Your task to perform on an android device: My son told me to read the reviews of the product before purchasing it, so read the reviews of the 1 pc Wall-Mounted Folding Table, Folding Computer Table in the Temu app.
Image 0: 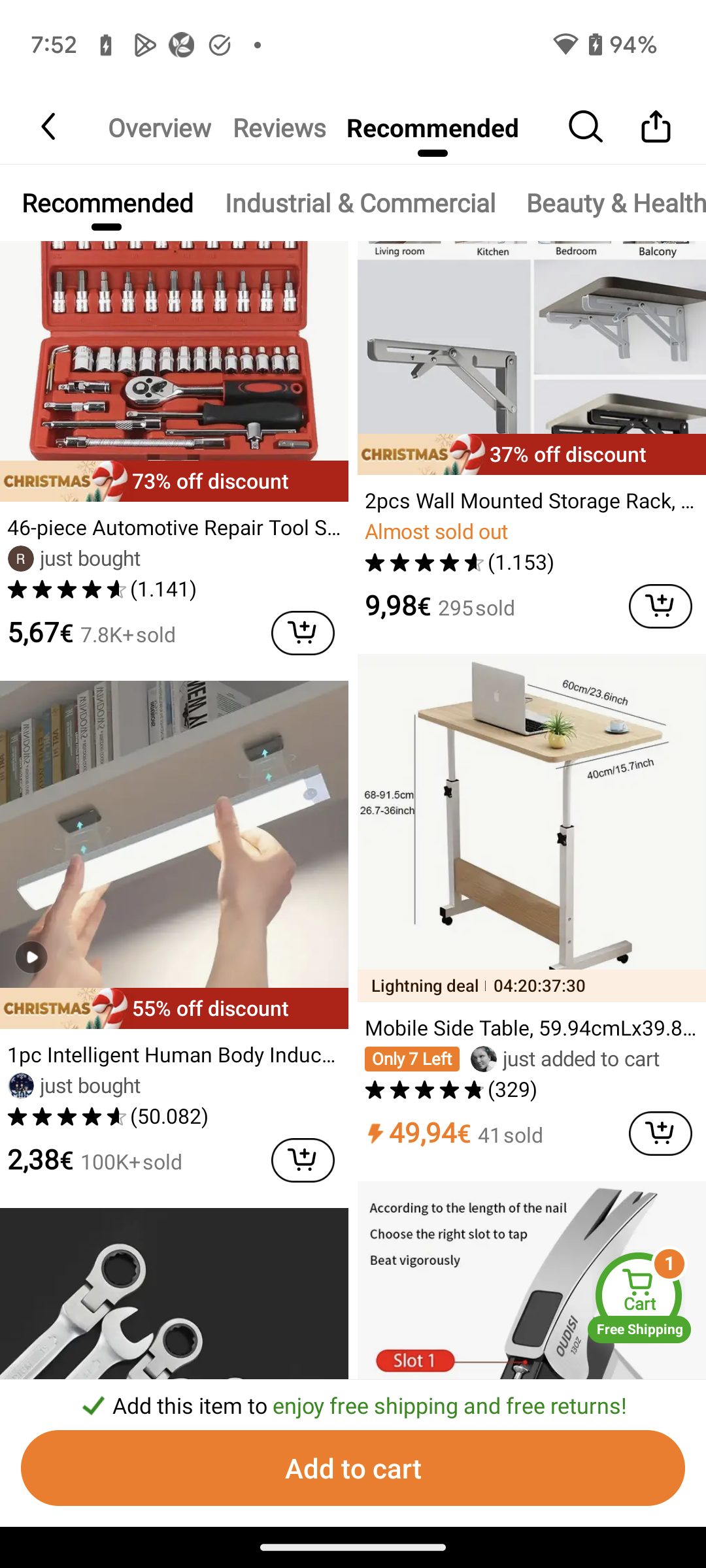
Click on the Reviews tab at the top of the screen to view the reviews of this table.
Step 0: click (278, 127)
Image 1: 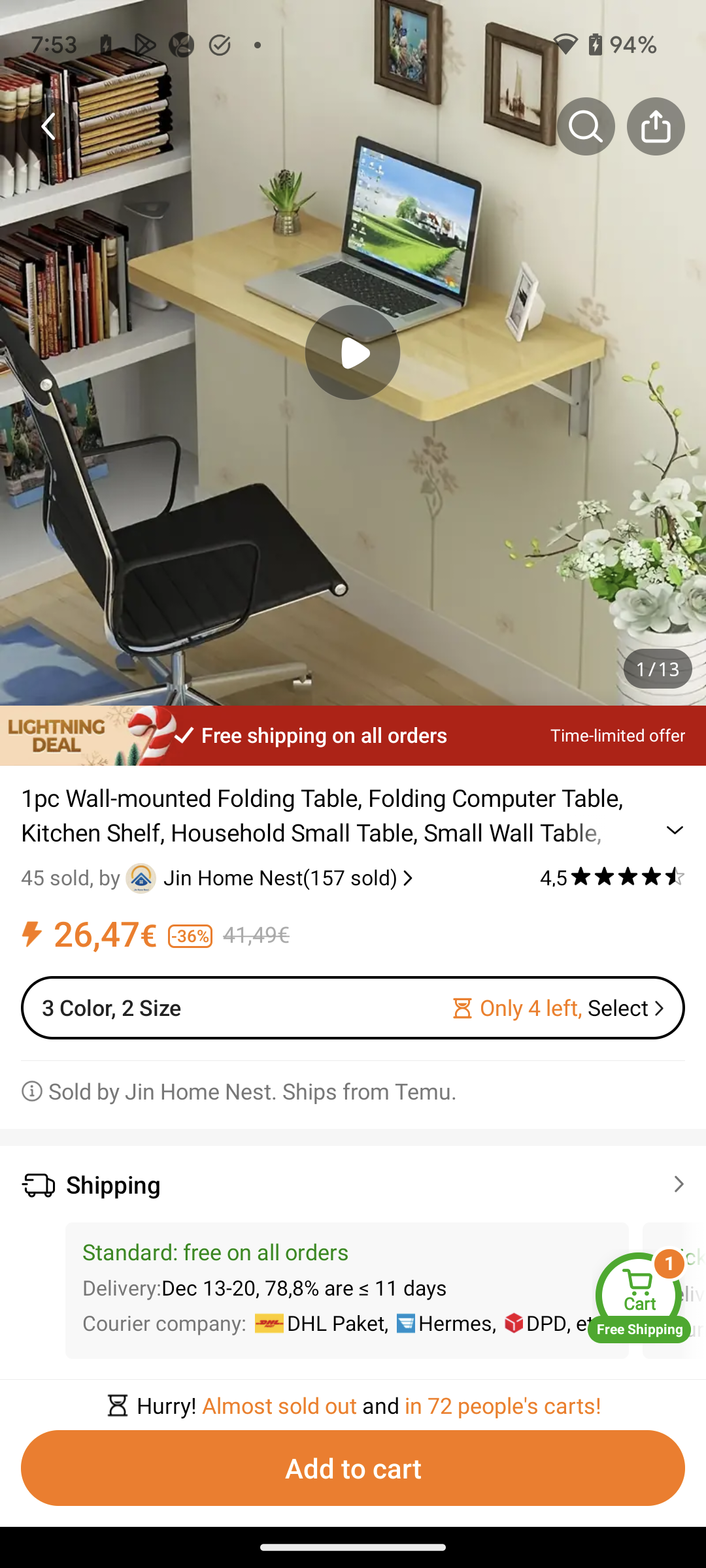
Scroll down to view the reviews of this table.
Step 1: scroll down
Image 2: 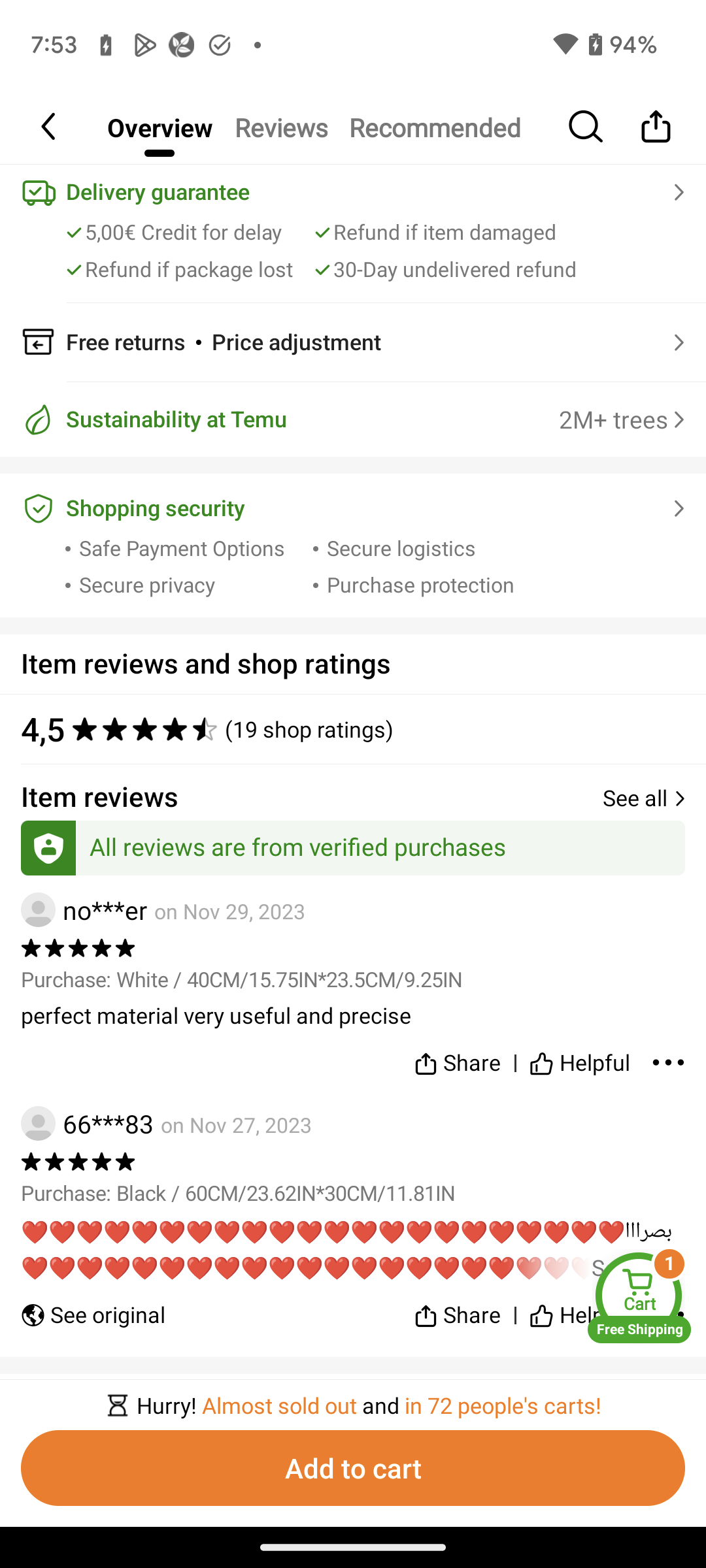
Scroll down to view the reviews of this table.
Step 2: scroll down